Your task to perform on an android device: I selected a laptop on the Amazon app, and I want to view details of the laptop on the Snapdeal app.
Image 0: 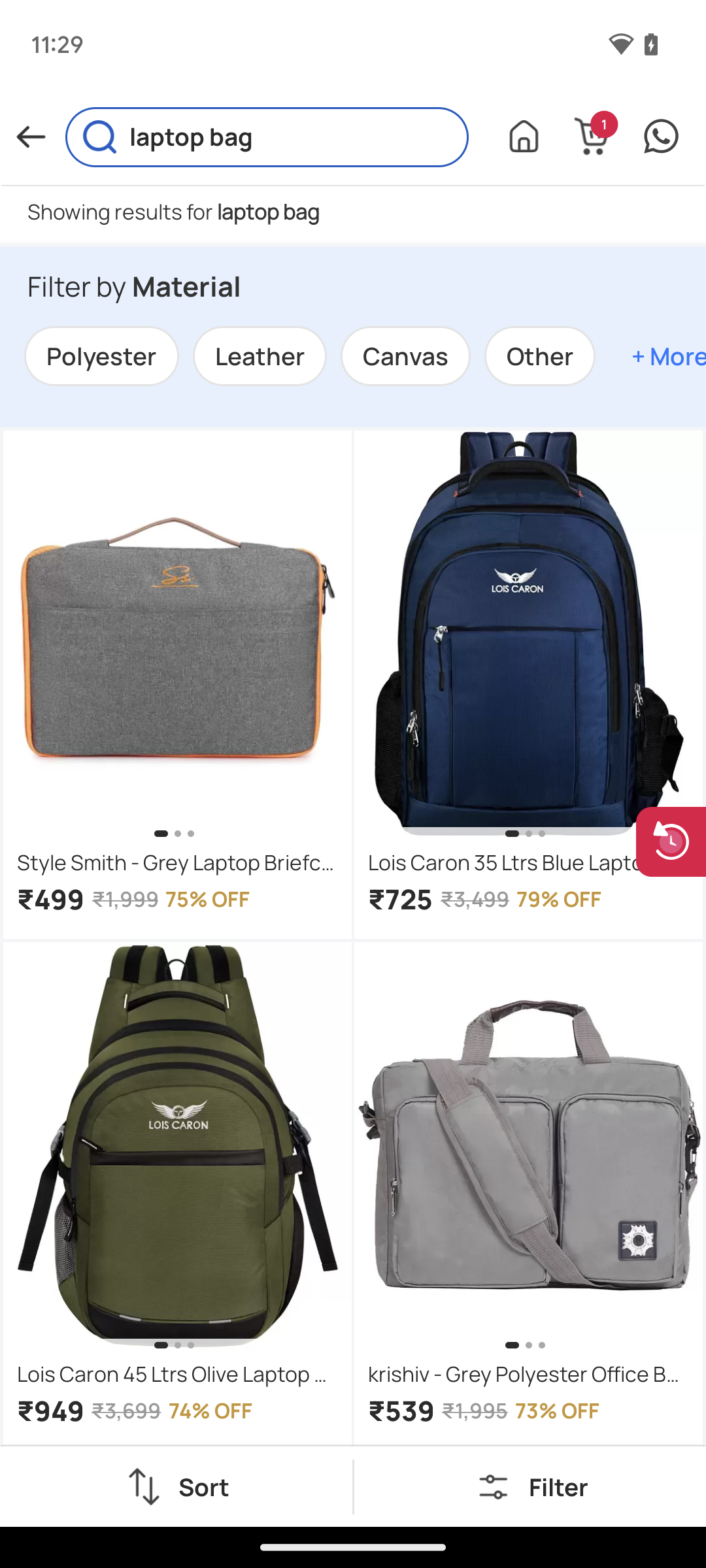
Tap on the first bag present on the screen.
Step 0: click (276, 570)
Image 1: 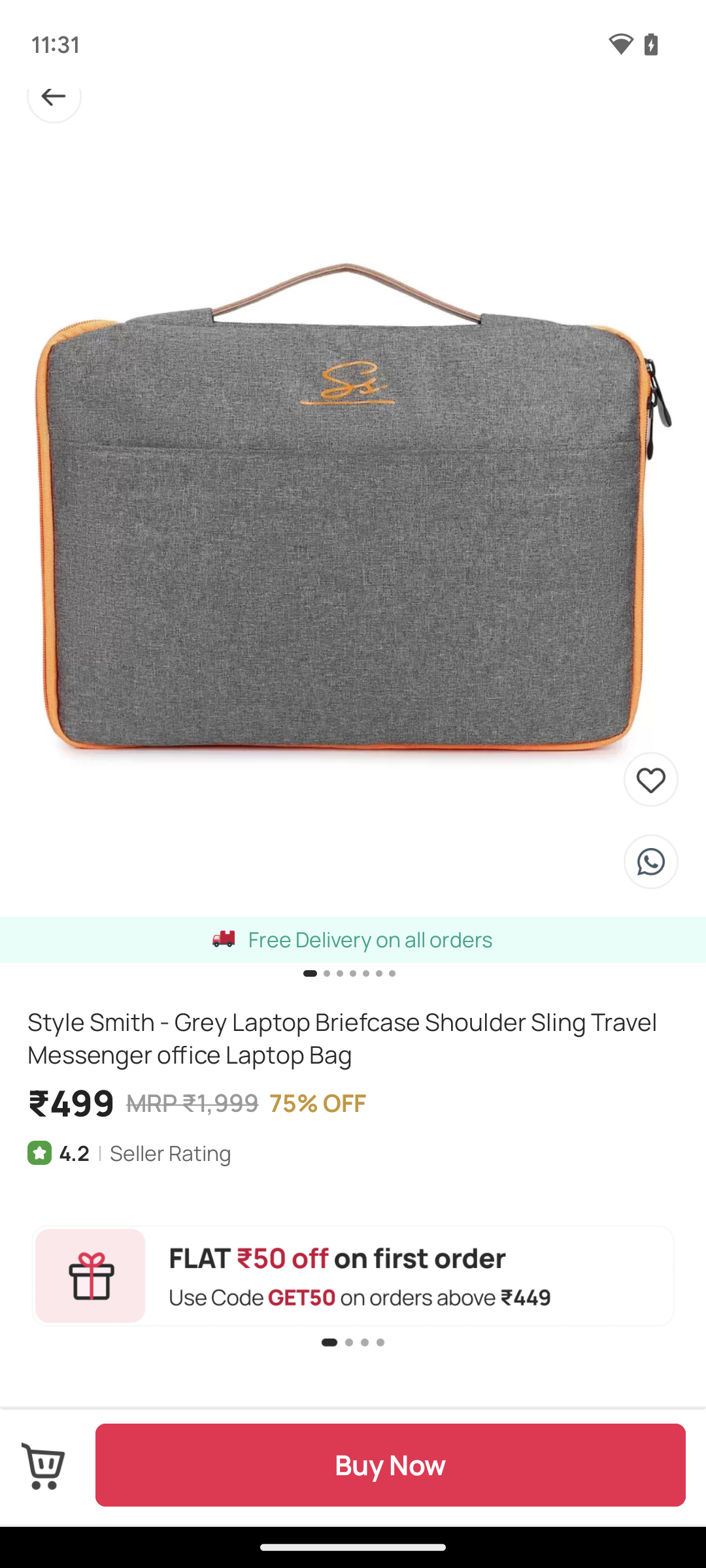
Scroll up to view details.
Step 1: scroll down